Your task to perform on an android device: Add the Jordan One Take 4 PF Basketball shoes to the Wishlist in the Nike app
Image 0: 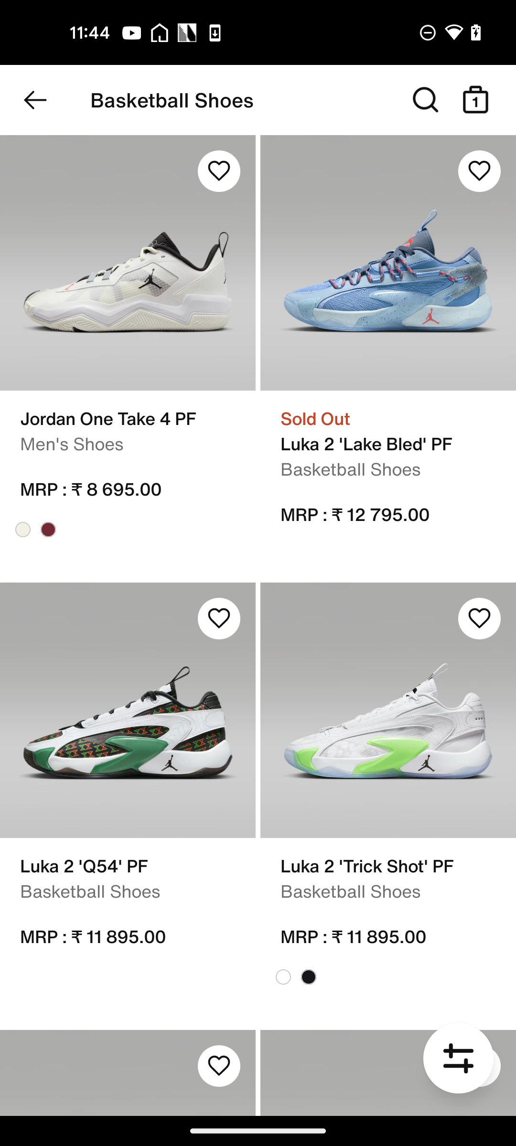
Click on the Jordan One Take 4 PF shoe
Step 0: click (167, 265)
Image 2: 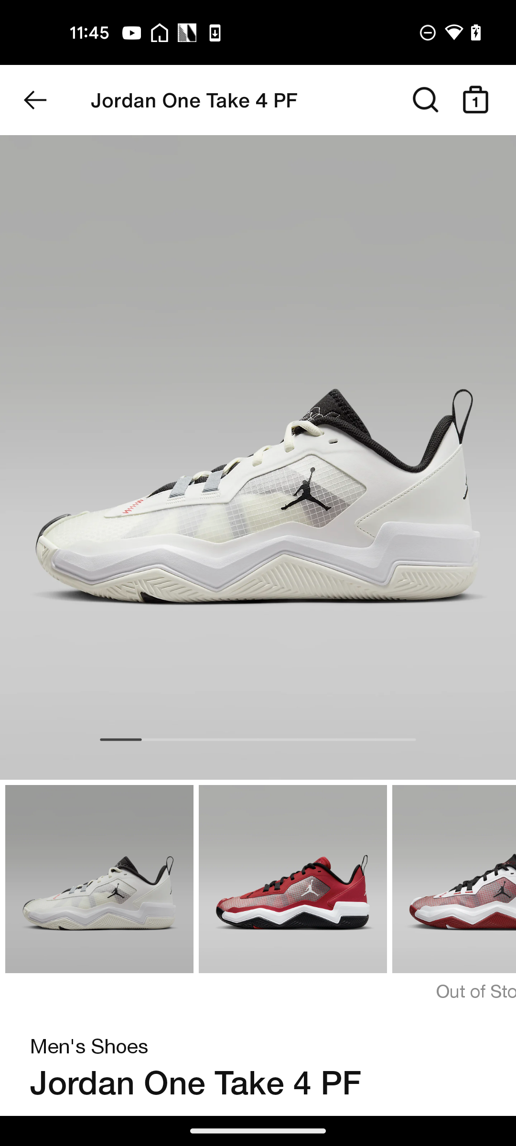
Swipe up for the Wishlist option
Step 2: scroll down
Image 3: 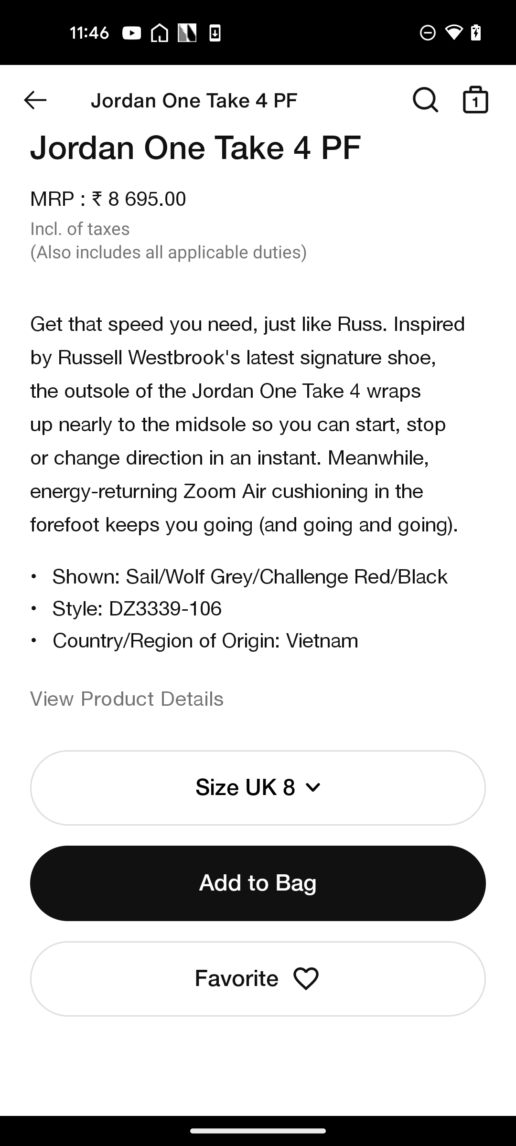
Click on the Favorite button
Step 3: click (236, 978)